Your task to perform on an android device: Go to H&M app & search for sneakers then select Sneaker socks under style filter
Image 0: 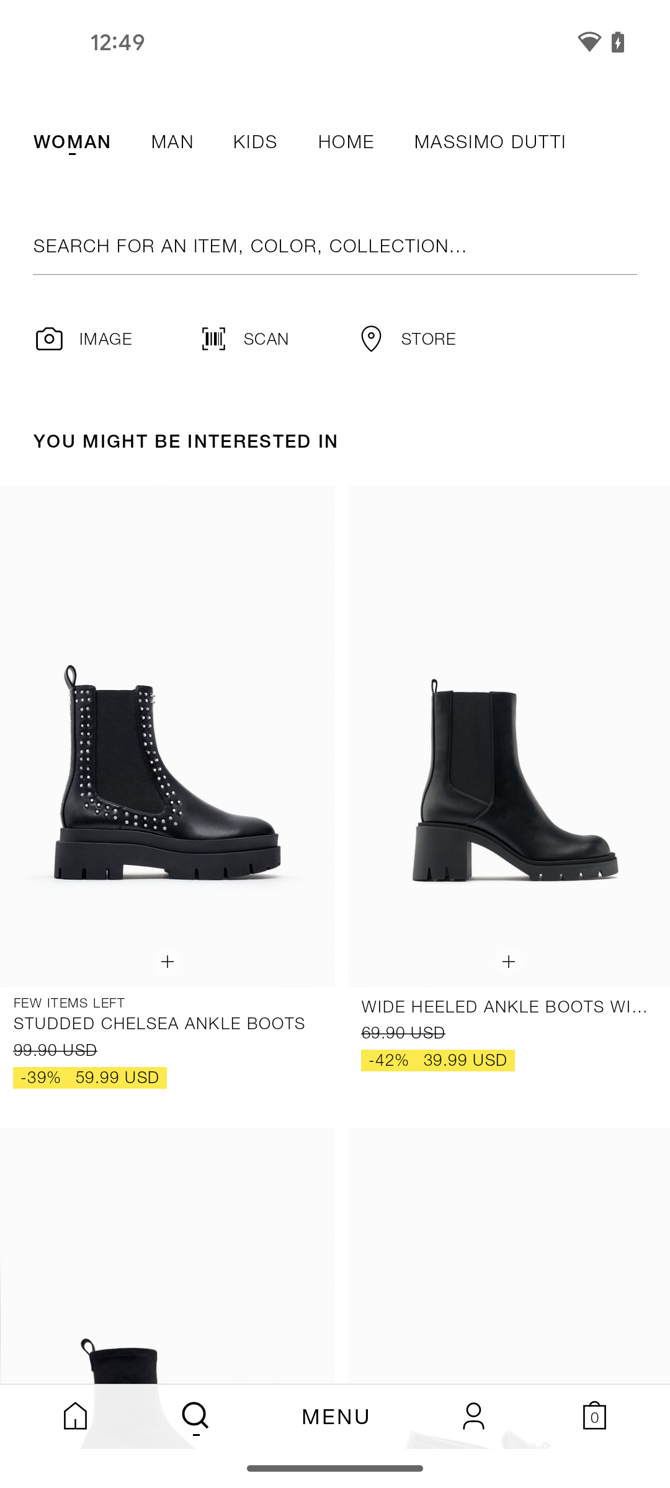
open the H&M app
Step 0: open app "H&M"
Image 1: 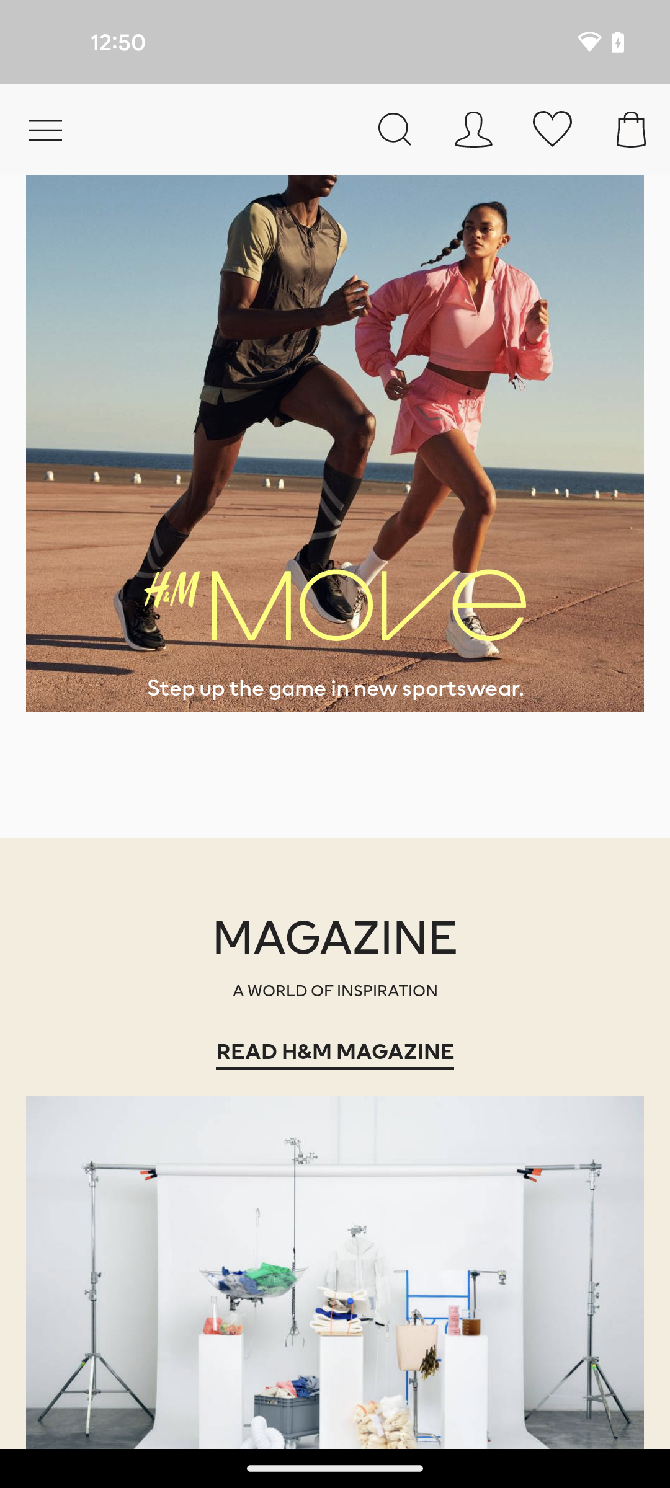
click on the search icon at the top of the screen 
Step 1: click (398, 128)
Image 2: 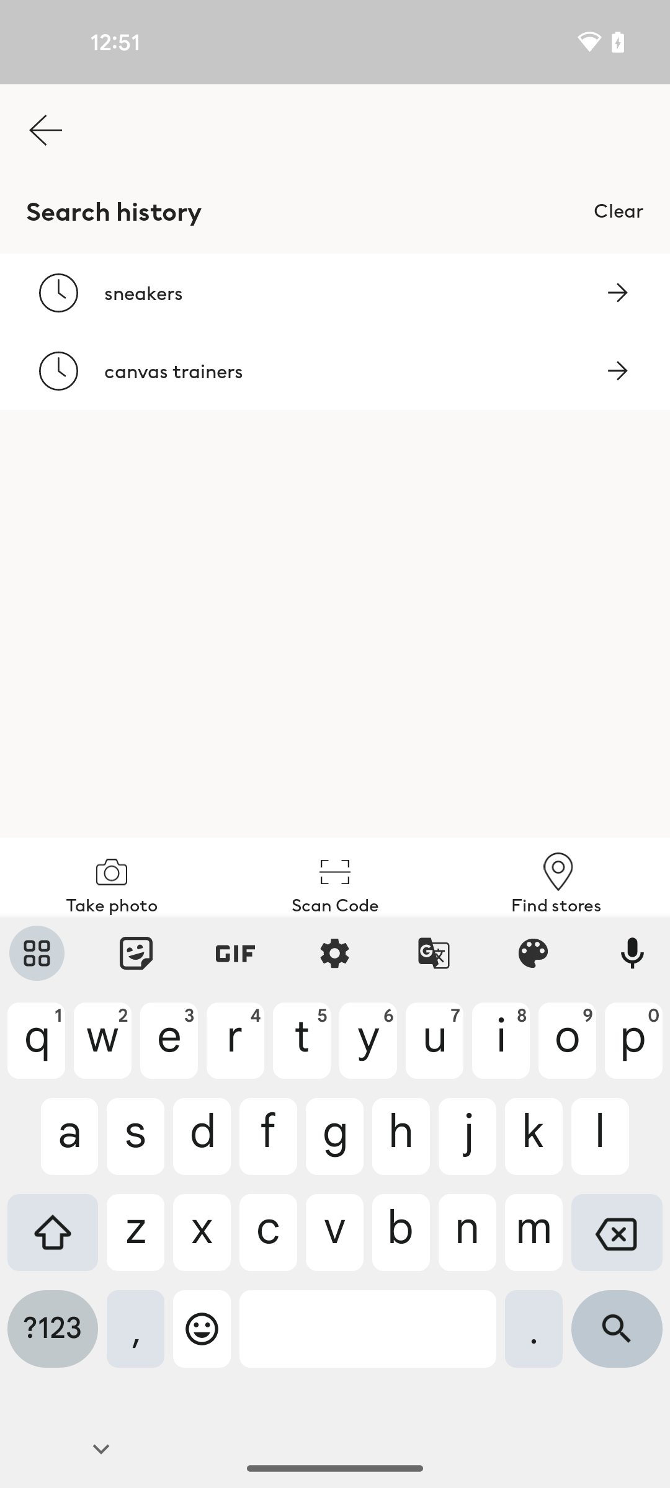
search for sneakers
Step 2: type "sneakers"
Image 3: 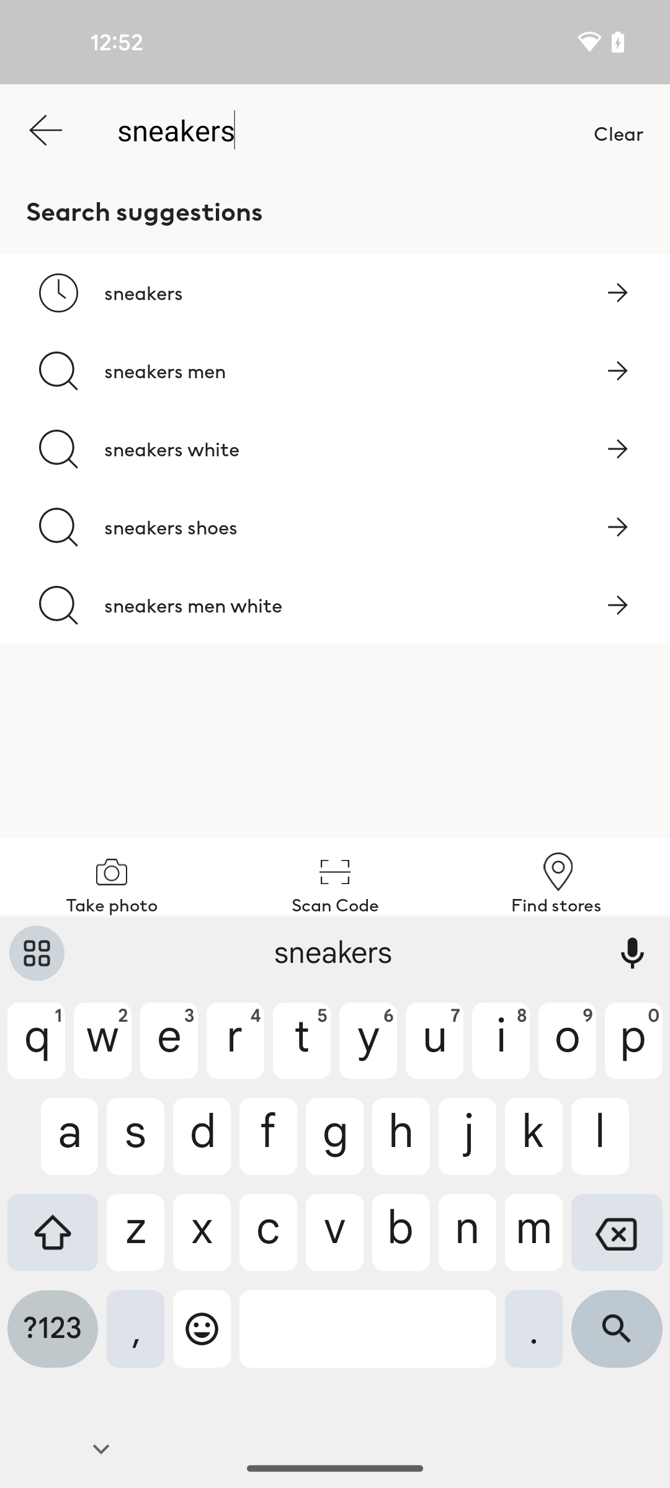
click on search icon at the bottom right corner of the screen
Step 3: click (617, 1338)
Image 4: 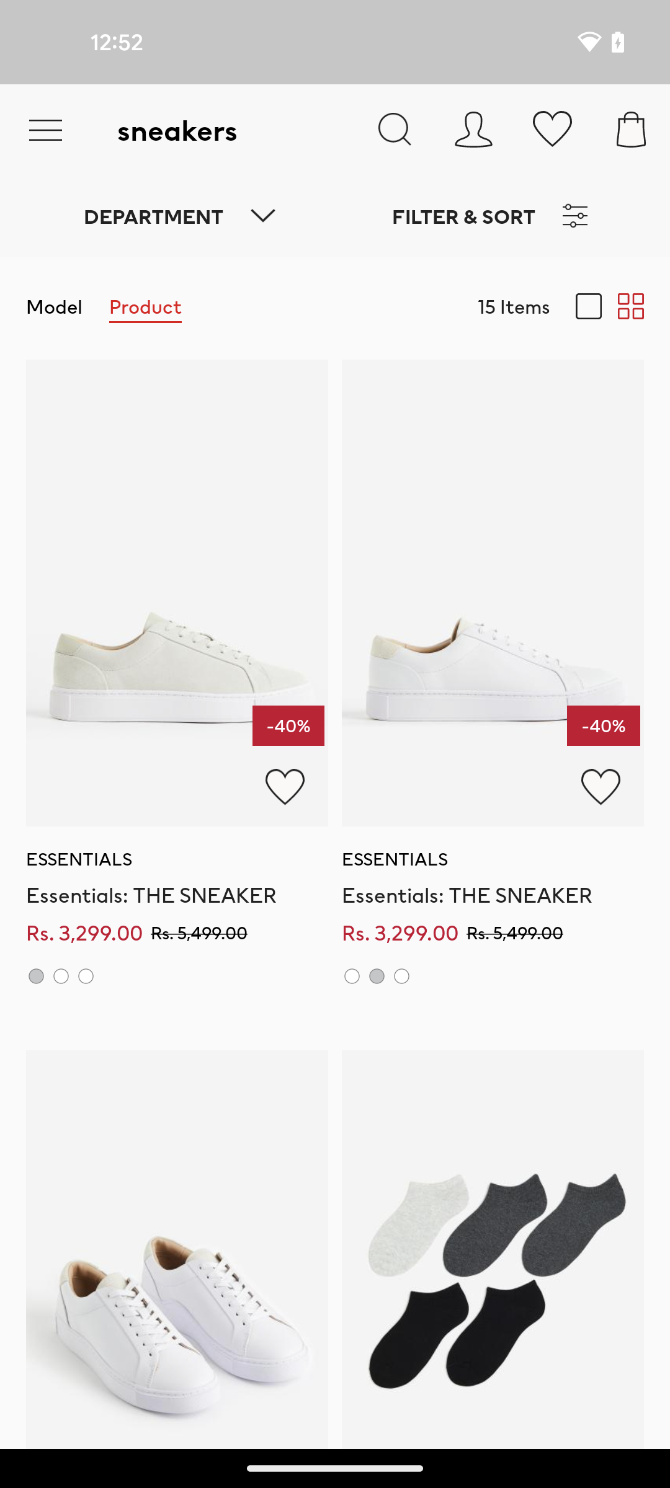
click on FILTERS & SORT option at the top right side of the screen
Step 4: click (463, 215)
Image 5: 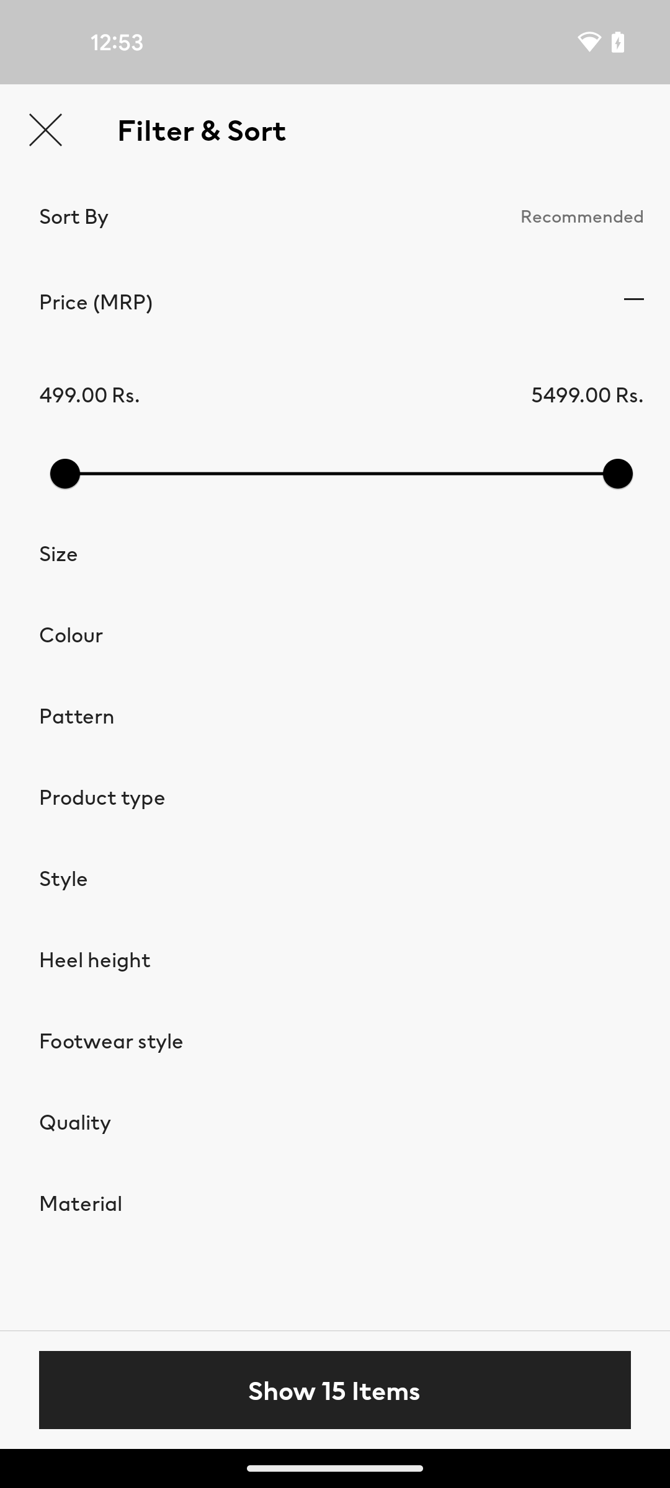
click on style option
Step 5: click (63, 878)
Image 7: 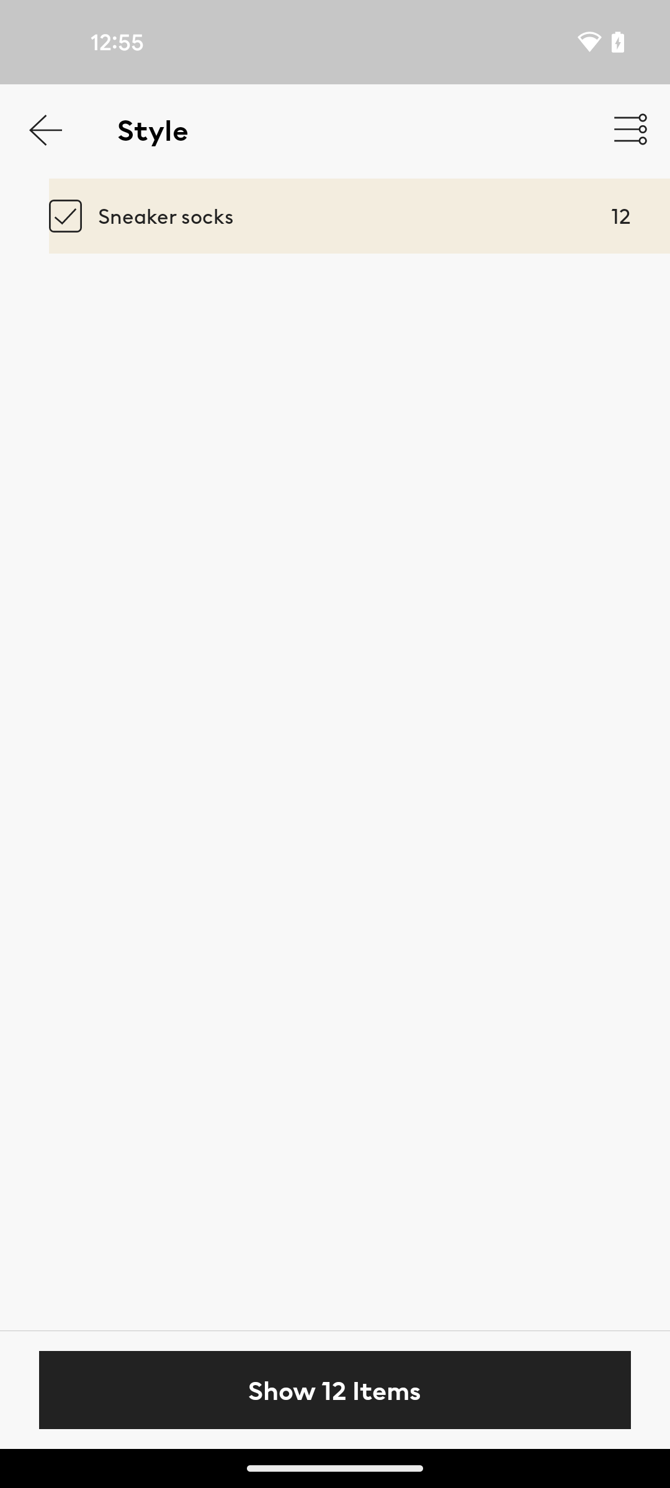
click on the Show items button at the bottom of the screen
Step 7: click (334, 1390)